Your task to perform on an android device: In the ebay app , look for reebok running shoes with size 9 filter .
Image 0: 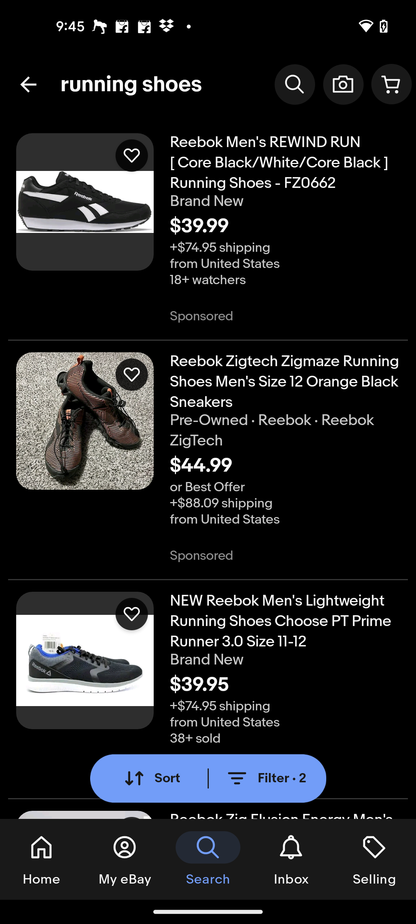
Click on the filter button
Step 0: click (265, 778)
Image 1: 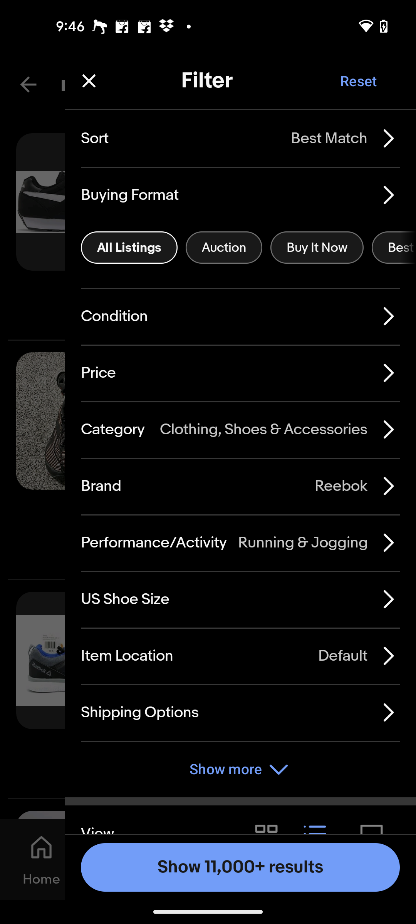
Click on the Shoe Size filter
Step 1: click (125, 599)
Image 2: 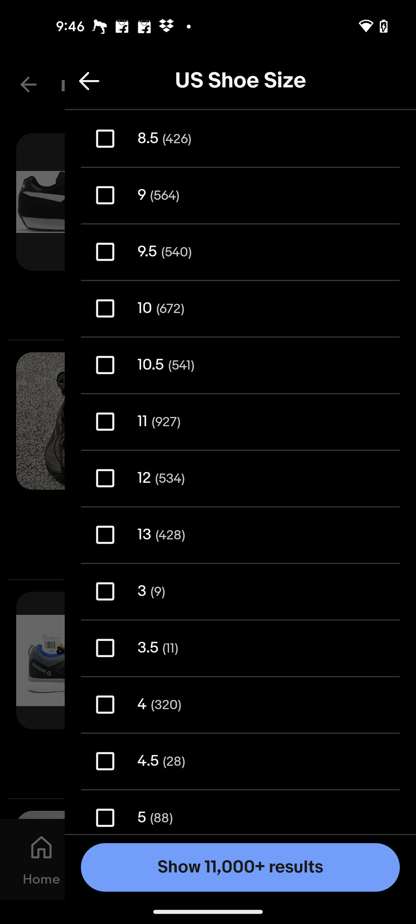
Click on the Size 9 filter
Step 2: click (109, 199)
Image 3: 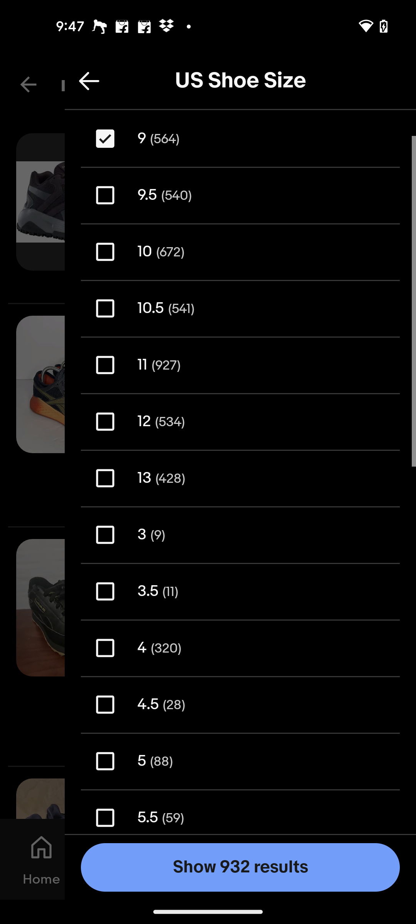
Click on the Show result button
Step 3: click (208, 859)